Your task to perform on an android device: Open the Mojarto app and Open the speechless love painting and check the price 
Image 0: 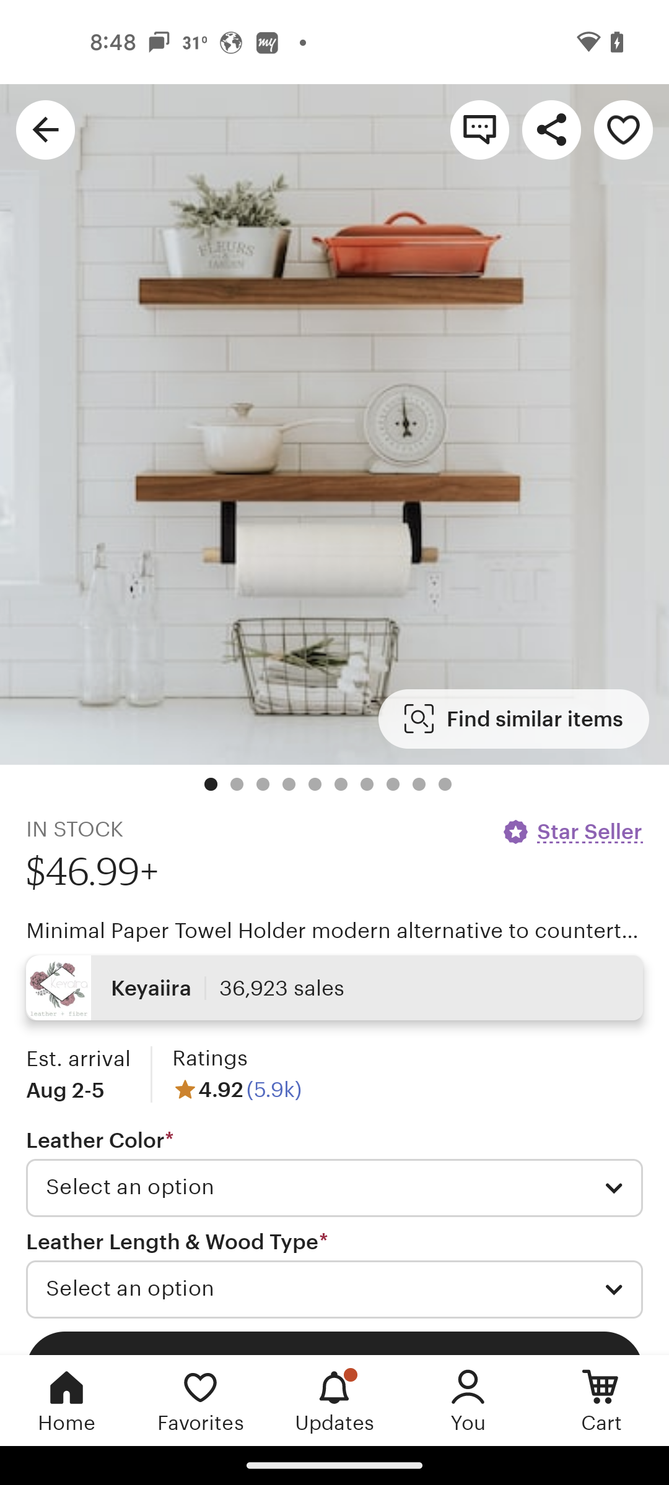
Open the Mojarto app
Step 0: open app "Mojarto"
Image 1: 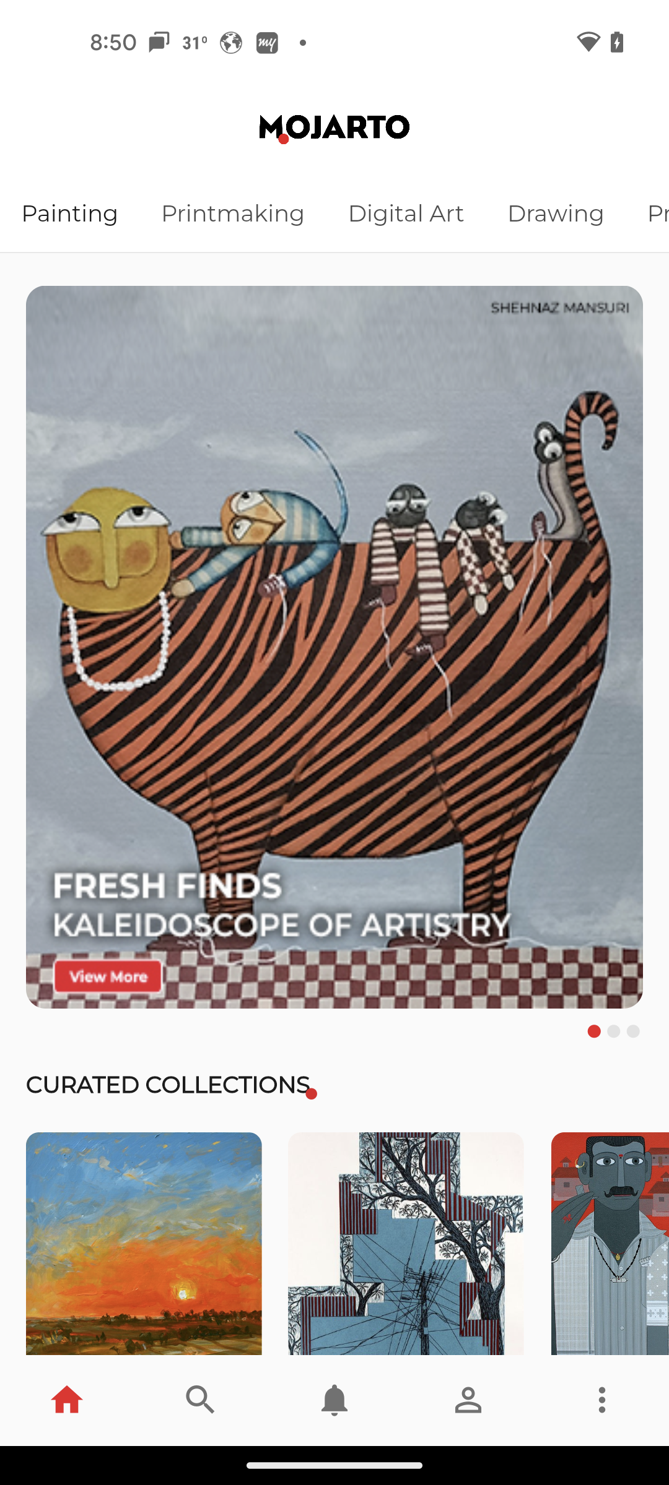
swipe up for more painting
Step 1: scroll down
Image 2: 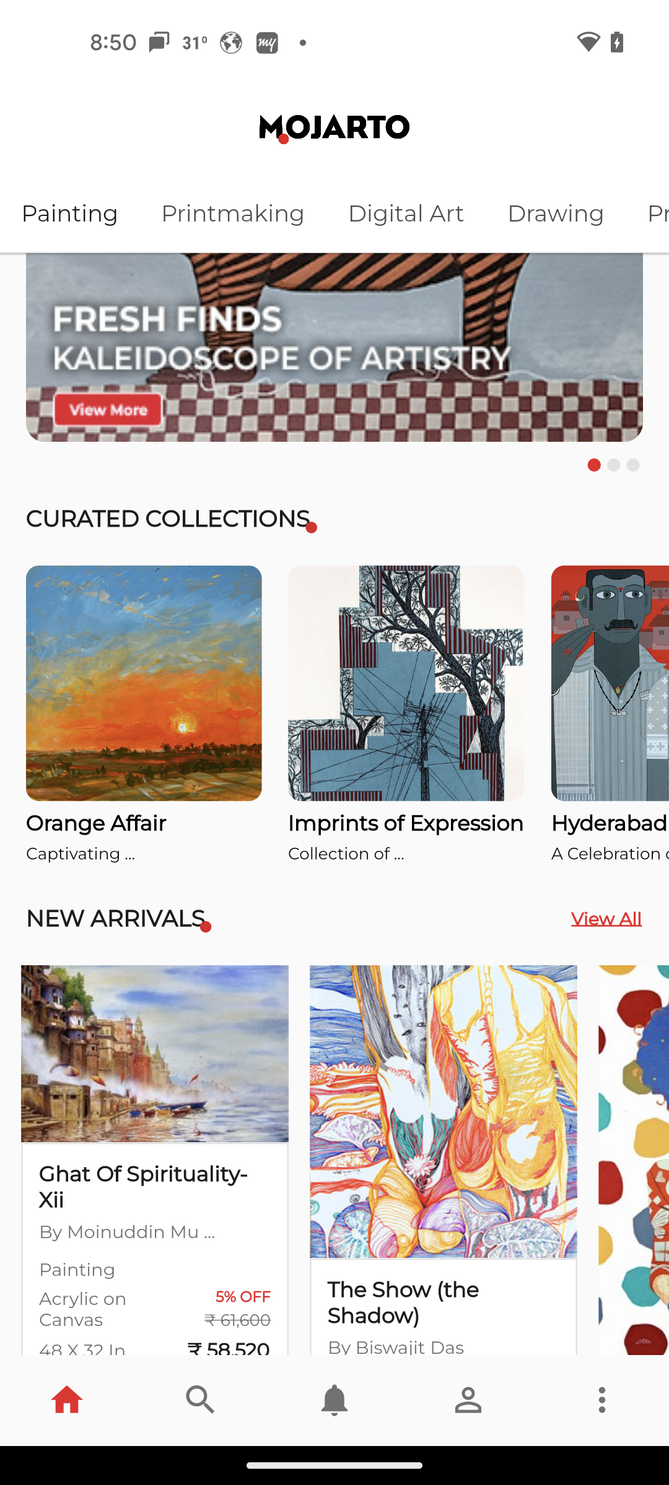
swipe up for more painting
Step 2: scroll down
Image 3: 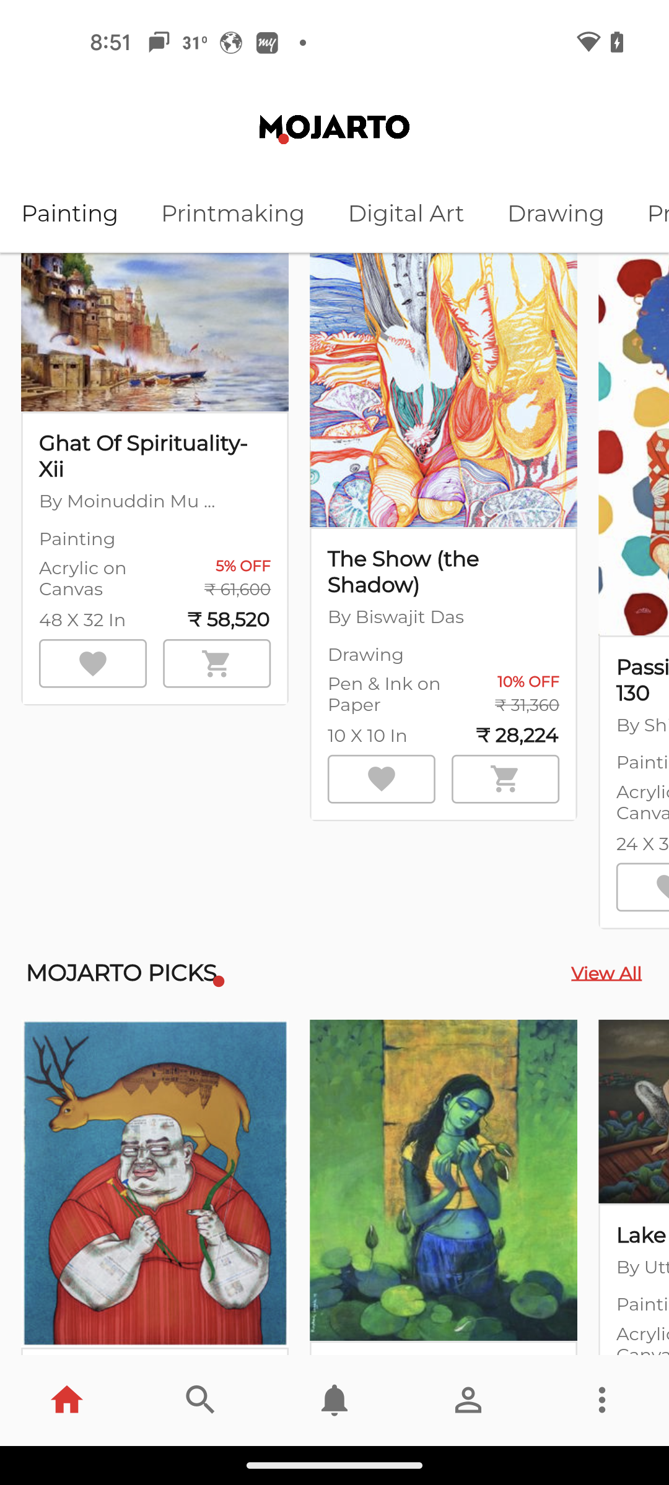
swipe up for more painting
Step 3: scroll down
Image 4: 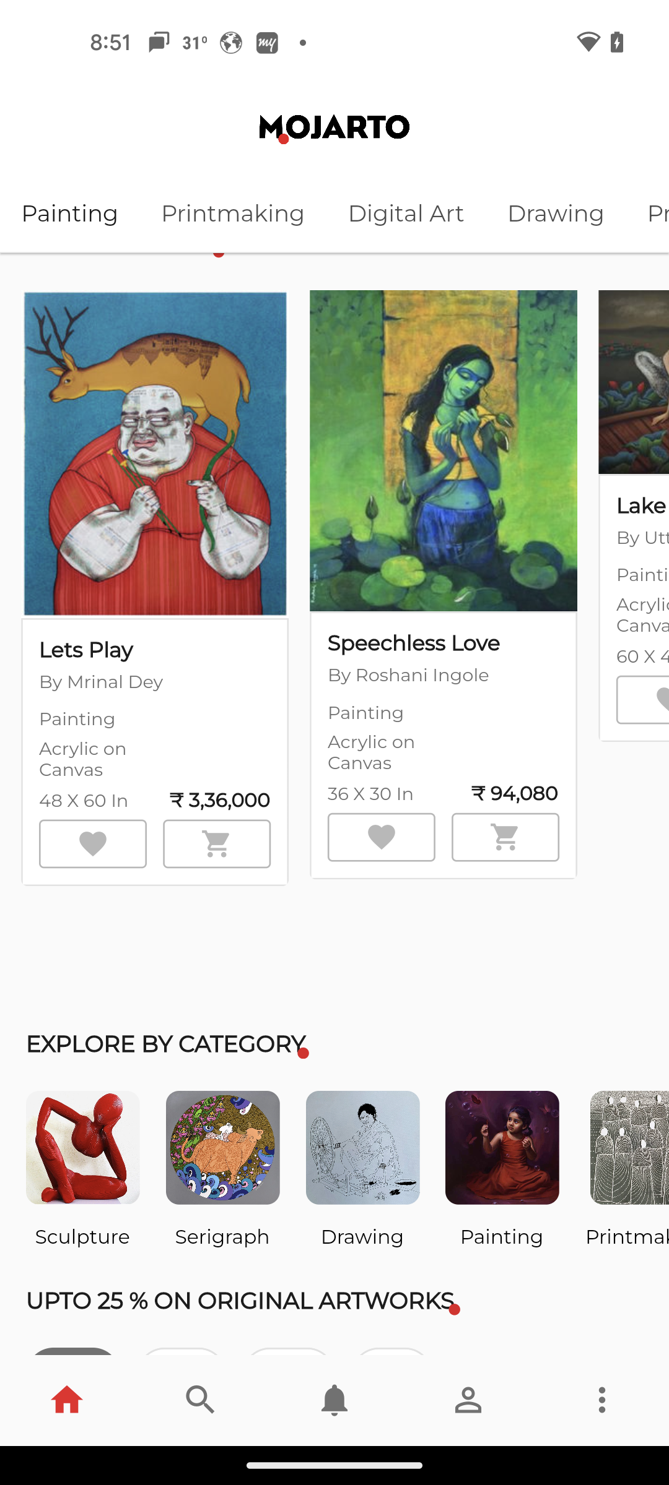
click on speechless love painting
Step 4: click (454, 651)